Your task to perform on an android device: I have some difficulty in my work. My friend Rick Weinstein will help me to get out of this difficulty. Share the Month finance file to my friend mail id rick.weinstein@dayrep.com from gmail
Image 0: 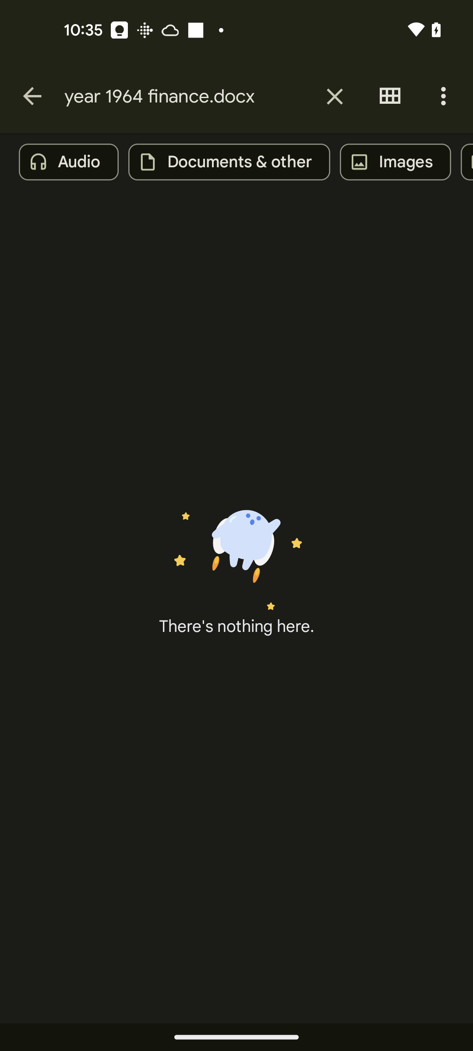
Click on the close icon at the top to remove current search result
Step 0: click (335, 96)
Image 1: 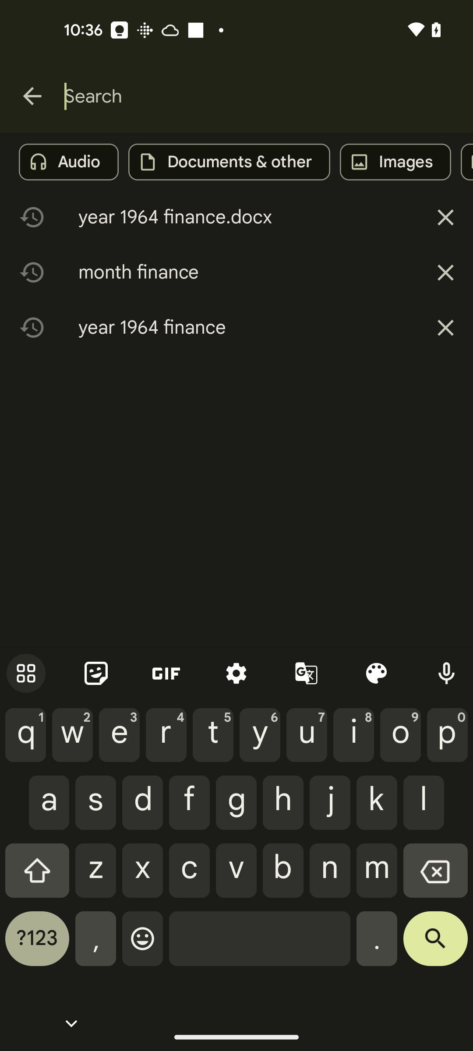
Type Month finance
Step 1: type "Month finance"
Image 2: 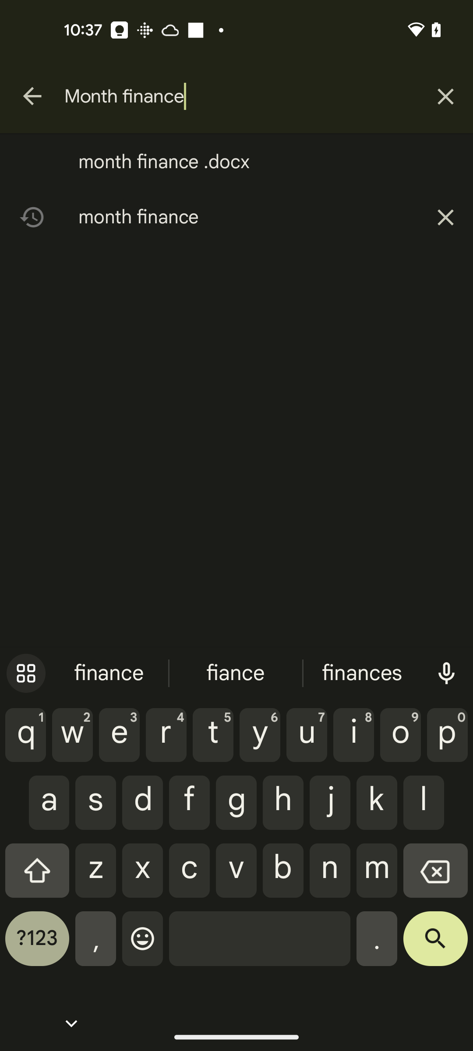
Click on the search icon at the bottom right of the screen
Step 2: click (435, 945)
Image 3: 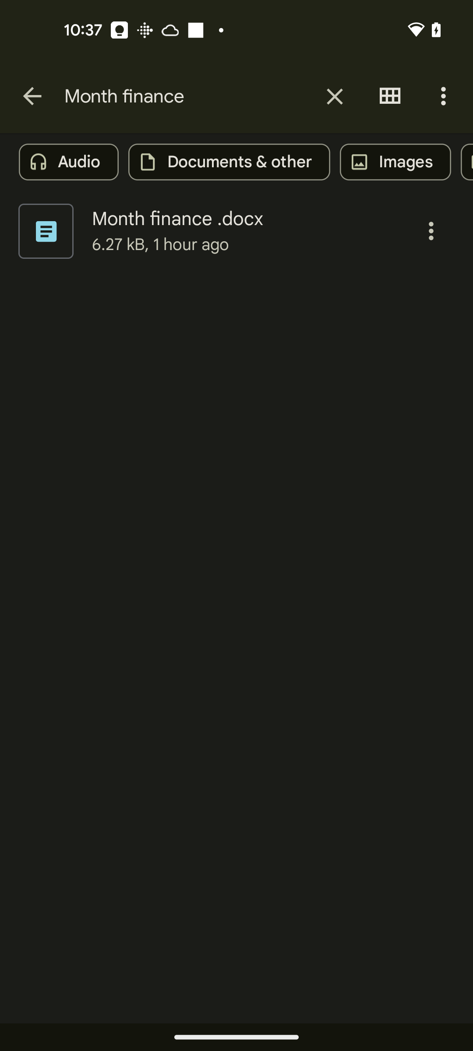
Click on the three dots next to Month finance .docx file
Step 3: click (431, 231)
Image 4: 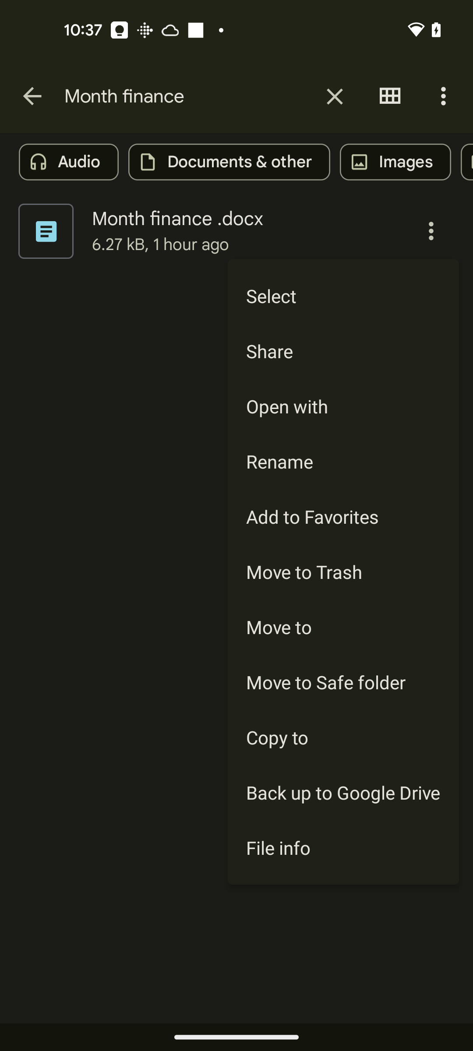
Click on the Share 
Step 4: click (343, 351)
Image 5: 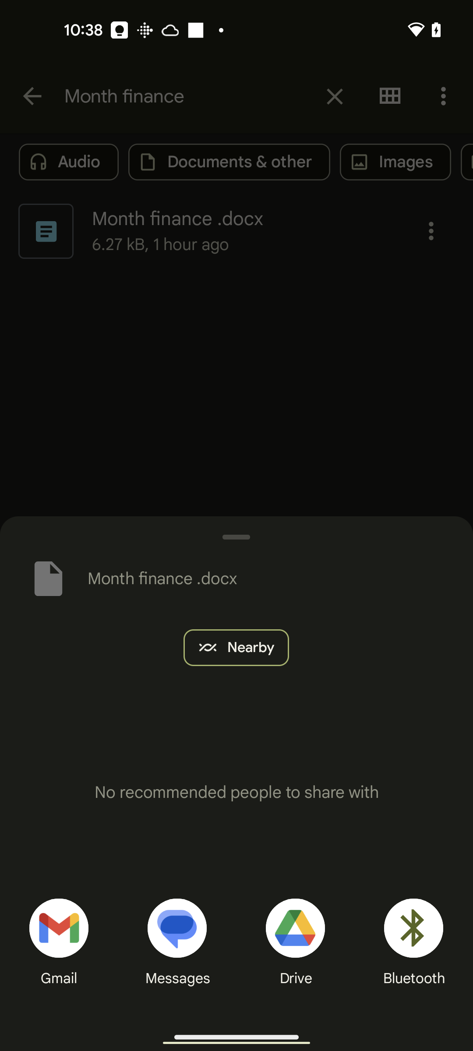
Click on the gmail at the bottom left of the screen
Step 5: click (59, 978)
Image 6: 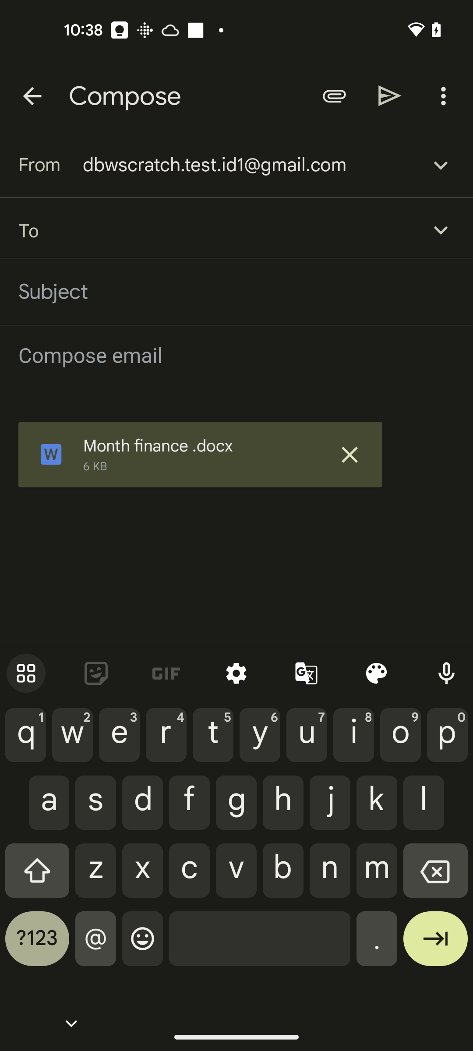
Type  id rick.weinstein@dayrep.com in the to text field
Step 6: type "rick.weinstein@dayrep.com"
Image 7: 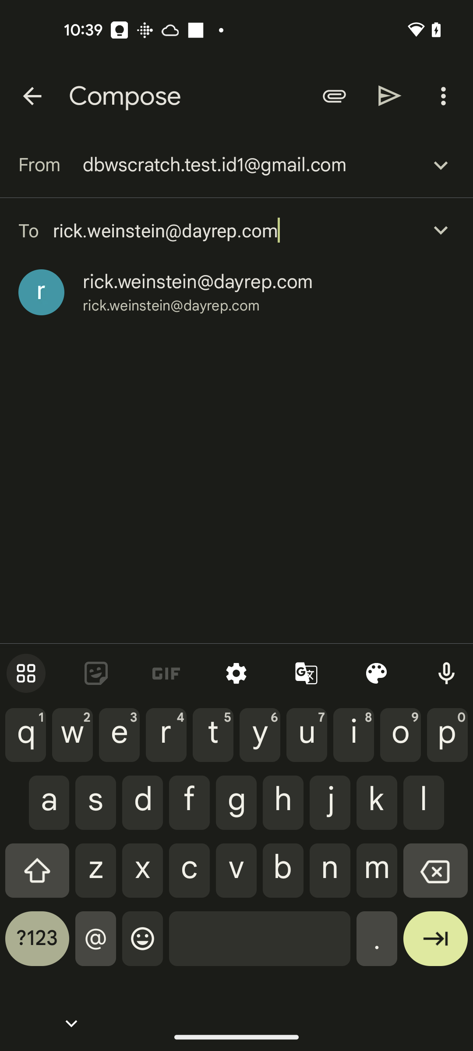
Click on suggested mail id
Step 7: click (198, 282)
Image 8: 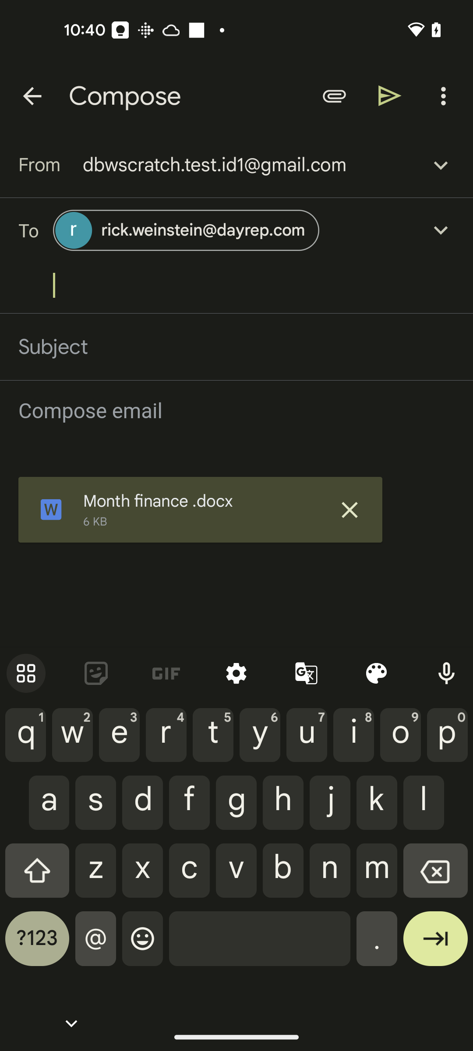
Click on the send icon at the top right of the screen
Step 8: click (390, 95)